Your task to perform on an android device: Go to the Dropbox app and search for a new car file.
Image 1: 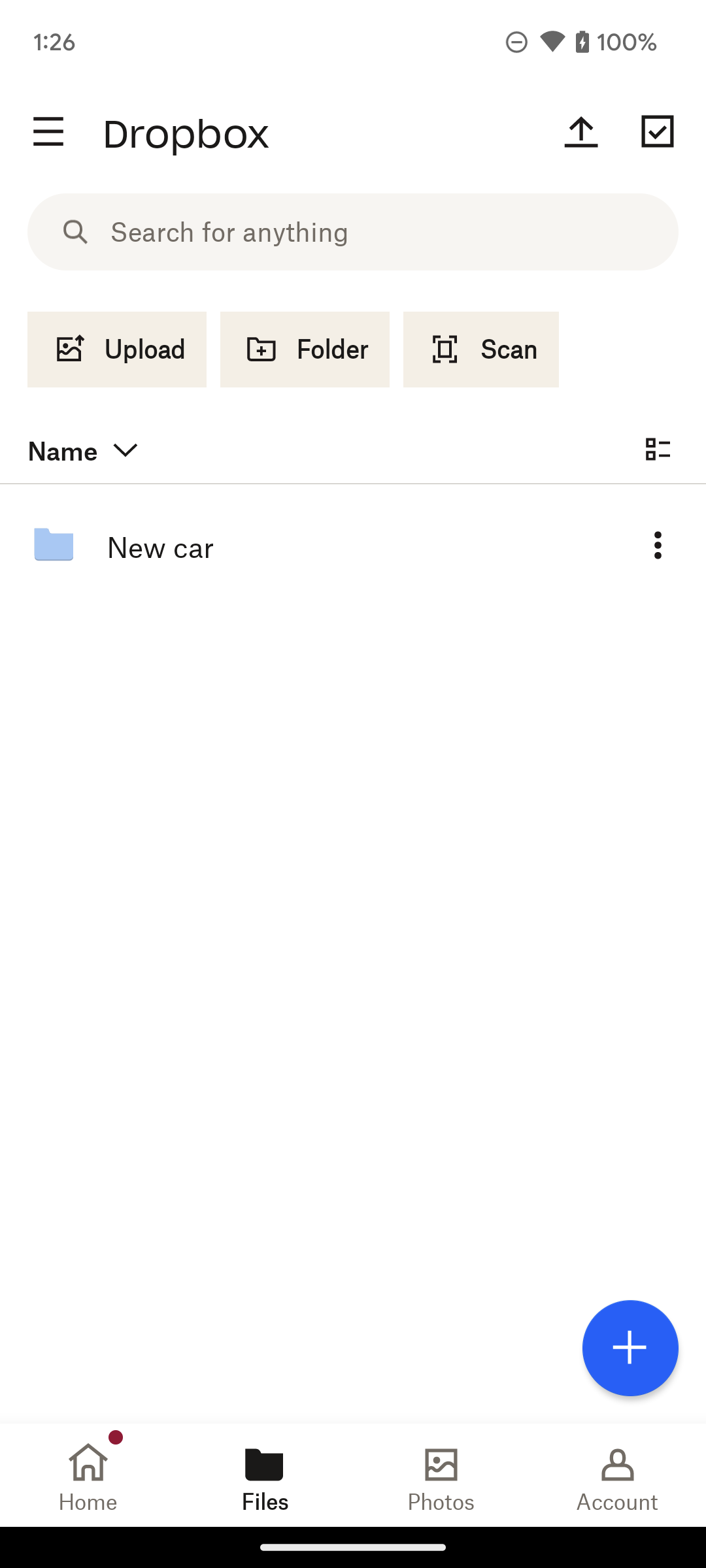
Click on the search bar on the screen.
Step 1: click (387, 232)
Image 2: 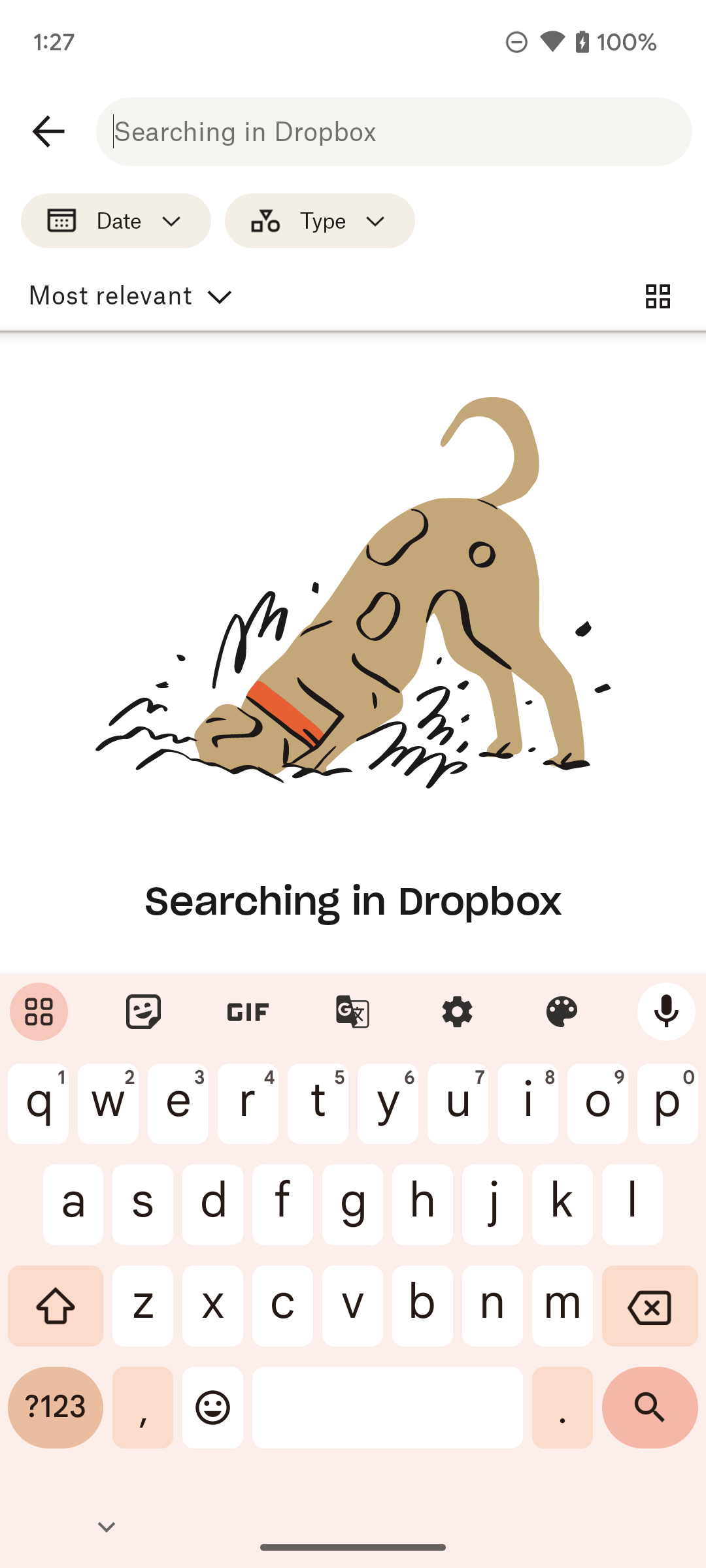
Type new car on the screen.
Step 2: type "New car"